Your task to perform on an android device: Get the timetable of the buses that will take the shortest duration of time to get from Sao Paulo to Rio de Janeiro by using the FlixBus app.
Image 0: 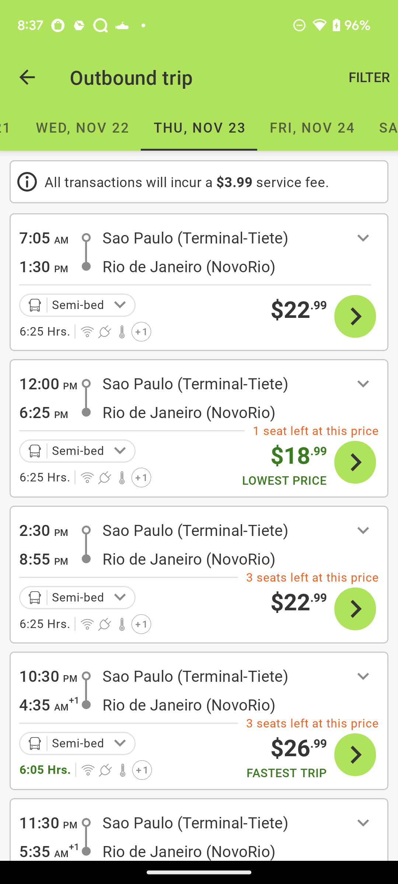
Click on the FILTER option at the top right corner of the screen
Step 0: click (369, 77)
Image 1: 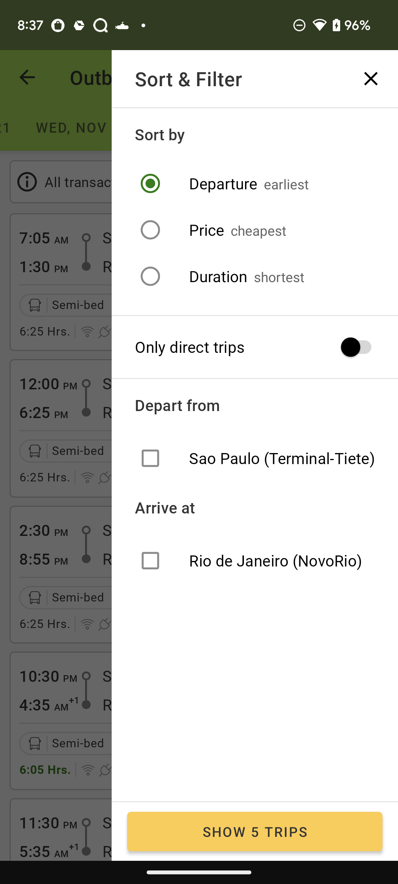
Click on the Sort by Duration shortest
Step 1: click (227, 276)
Image 2: 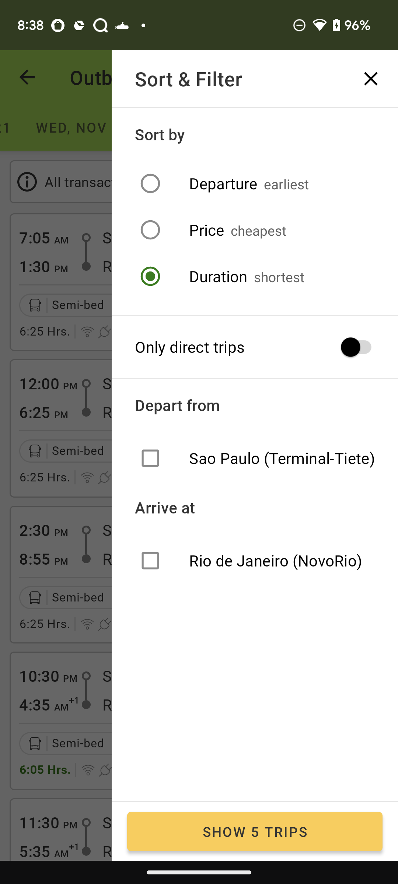
Click on SHOW 5 TRIPS at the bottom of the screen
Step 2: click (255, 831)